Your task to perform on an android device: On the ShopClues app, filter the search of Sofa Sets according to the Leather material.
Image 0: 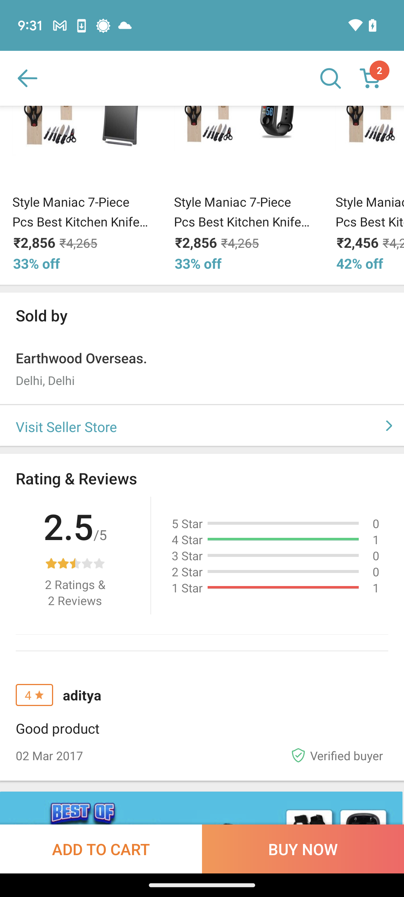
Go back.
Step 0: press back button
Image 1: 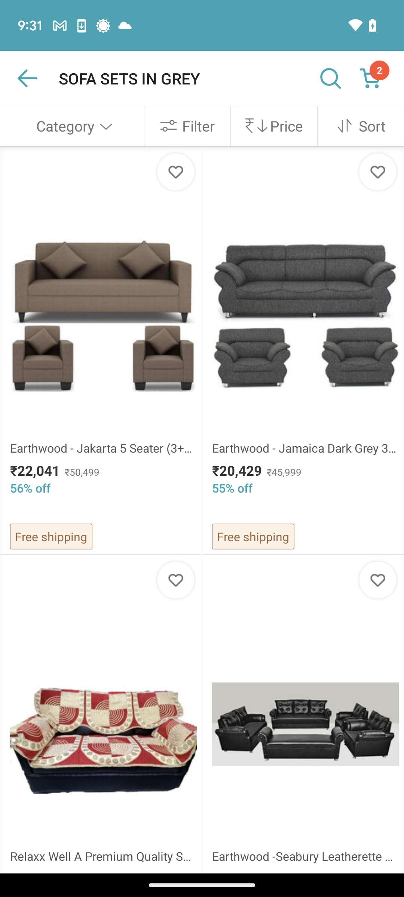
Click on the Filter icon at the top of the screen.
Step 1: click (187, 126)
Image 3: 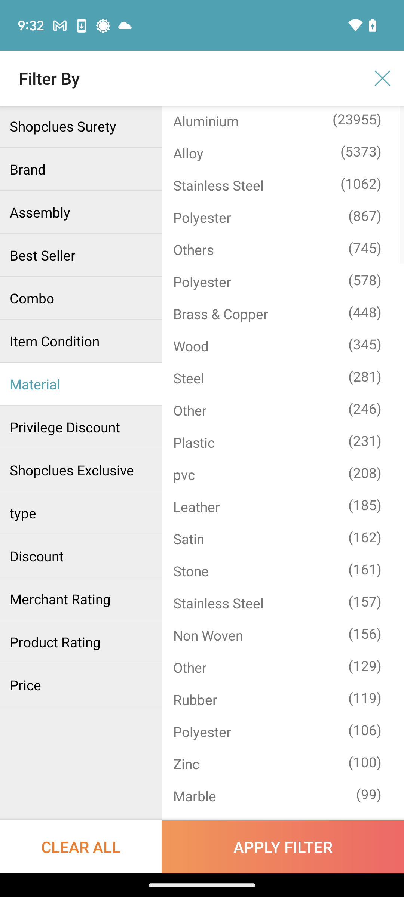
Select the leather material.
Step 3: click (282, 506)
Image 4: 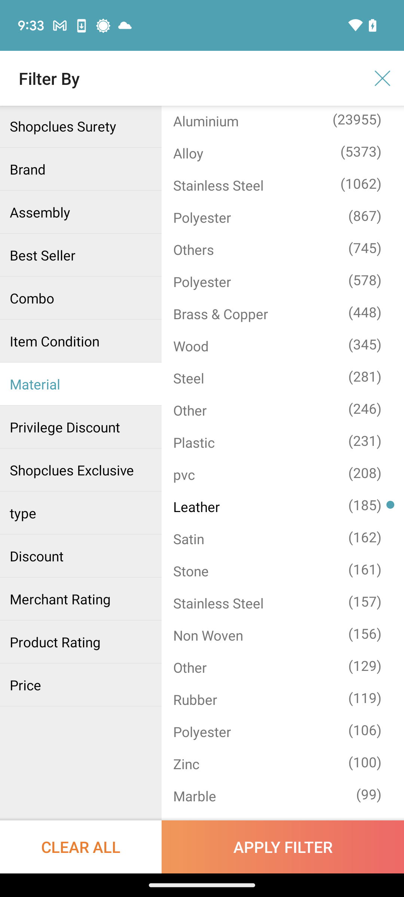
Click on APPLY FILTER at the bottom of the screen.
Step 4: click (283, 847)